Your task to perform on an android device: I want to watch the video of Plug It and Turn Me On by Krezip
Image 0: 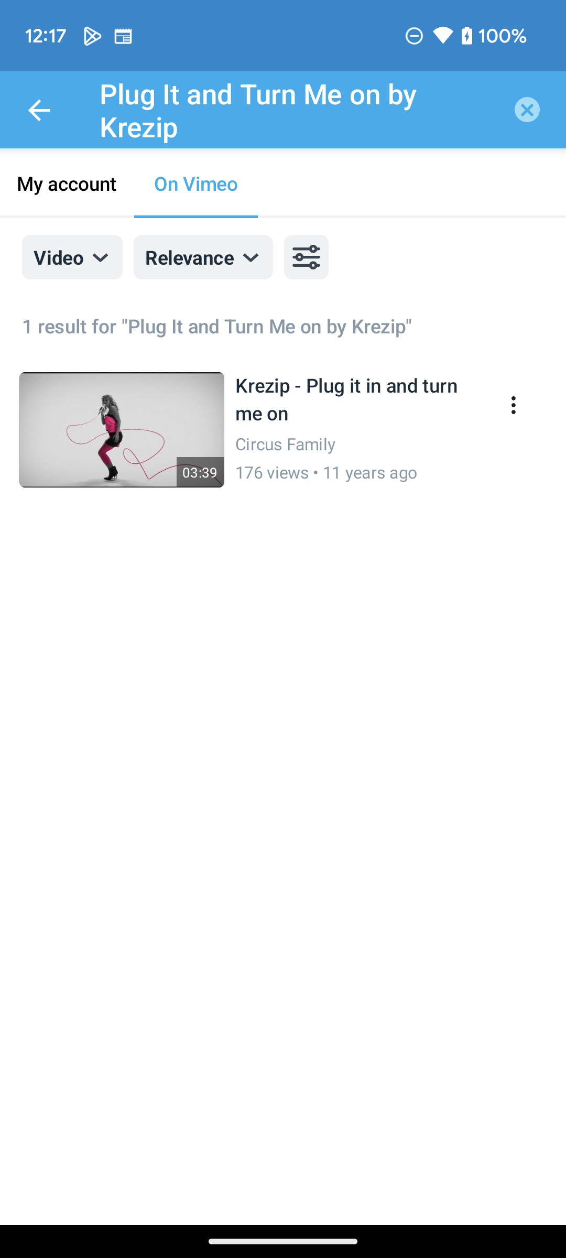
Click on the Krezip artist video 
Step 0: click (286, 443)
Image 1: 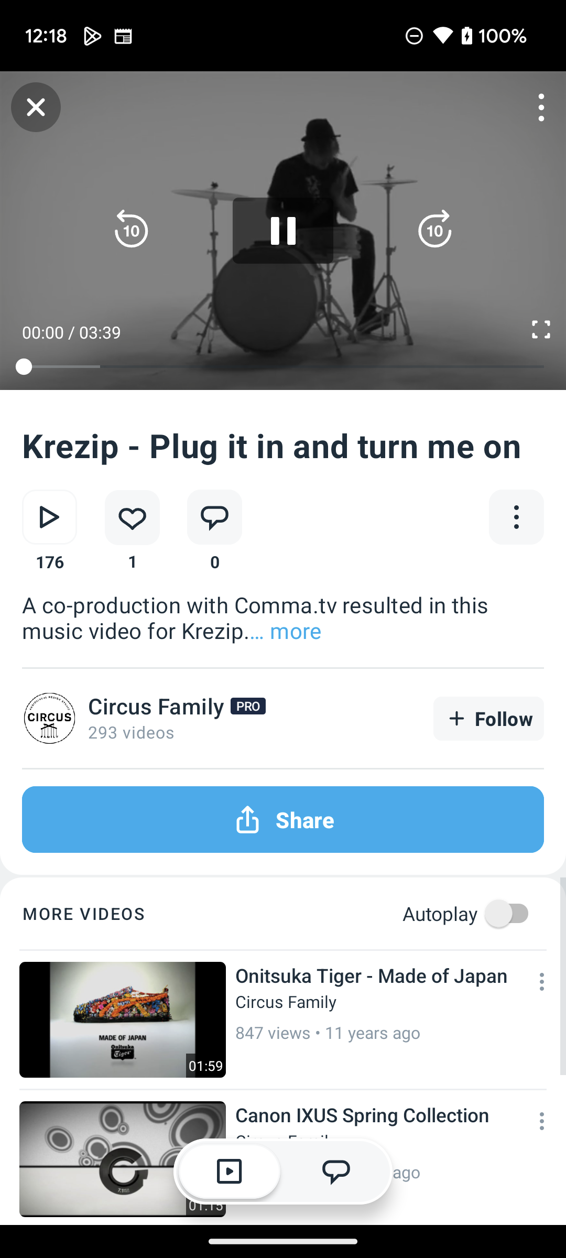
Click on the Krezip artist video 
Step 1: wait
Image 2: 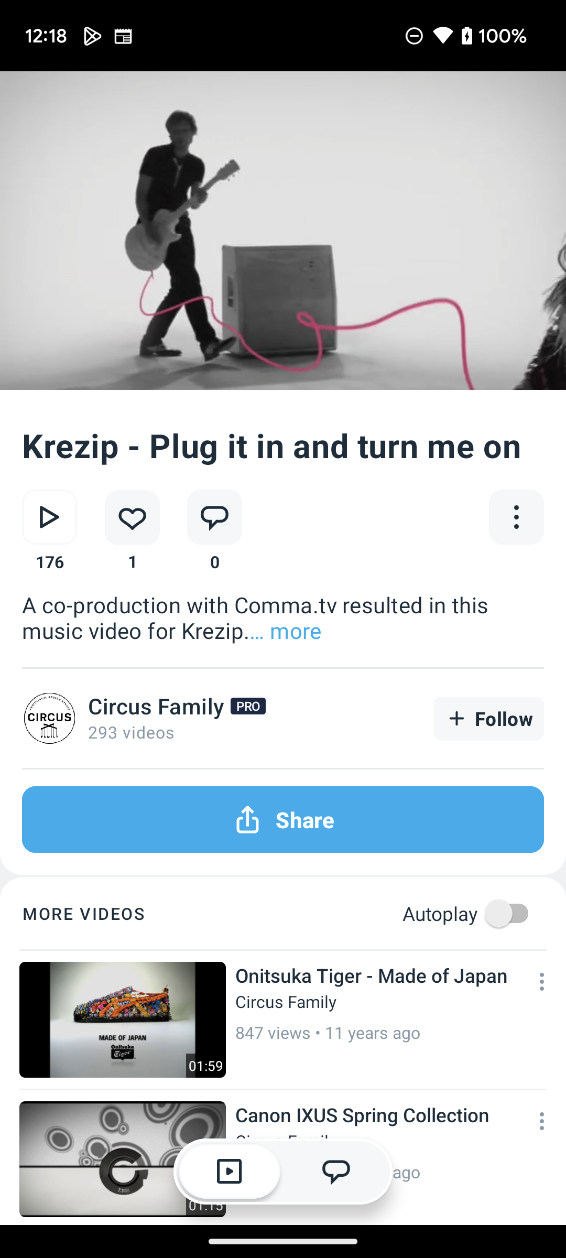
Click on the Krezip artist video 
Step 2: wait